Your task to perform on an android device: Share the presentation "ANNUAL MEETING 2023" to my friend Natalie Larson over the gmail id- natalie.larson1998@gmail.com
Image 0: 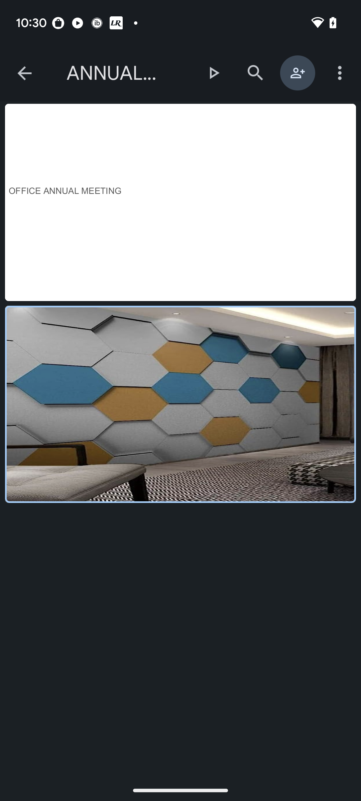
Go back.
Step 0: press back button
Image 2: 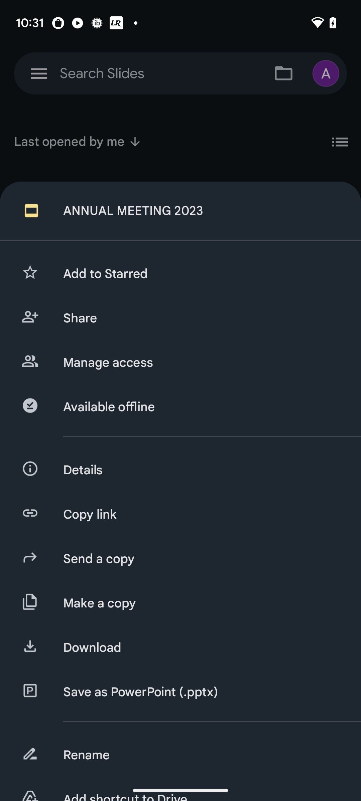
select the tab share.
Step 2: click (201, 318)
Image 3: 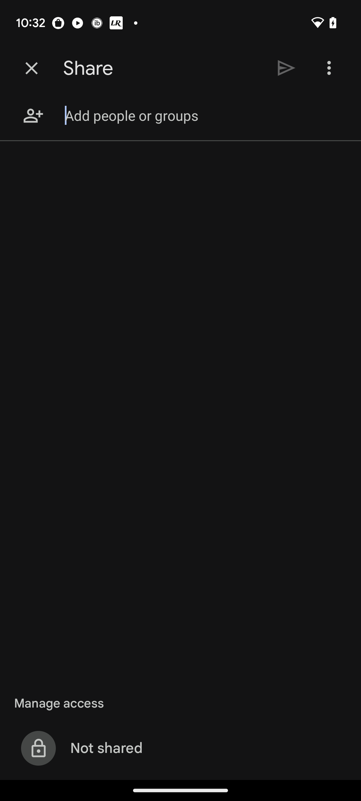
Click on the input box.
Step 3: click (213, 115)
Image 4: 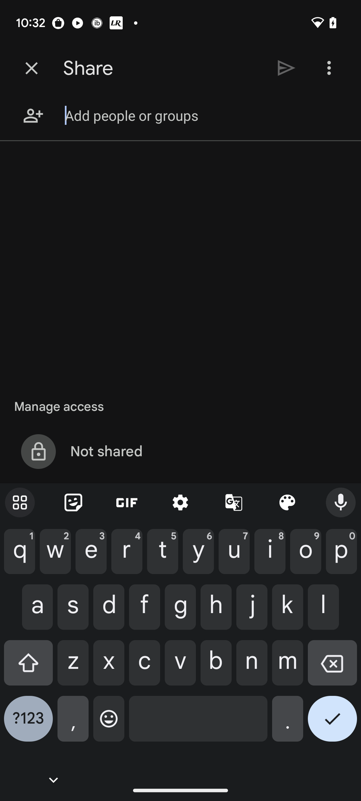
Type id-"natalie.larson1998@gmail.com" in the input box.
Step 4: type "natalie.larson1998@gmail.com"
Image 5: 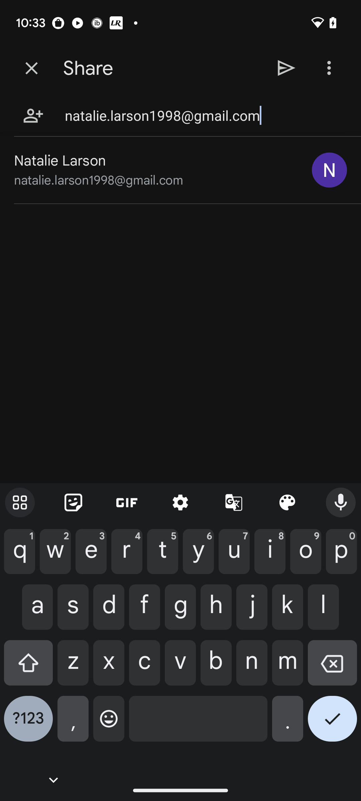
Select the tab" Natalie larson".
Step 5: click (157, 161)
Image 6: 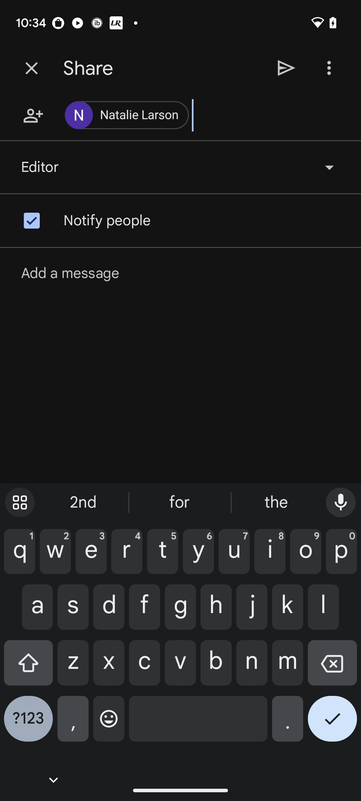
Click on the send icon.
Step 6: click (286, 68)
Image 7: 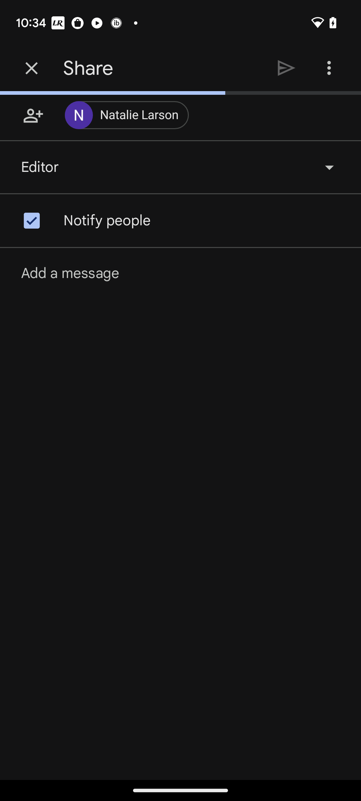
Click on the send icon.
Step 7: wait